Your task to perform on an android device: Show me the message sent by my friend Amelia Miller on the Messenger app.
Image 0: 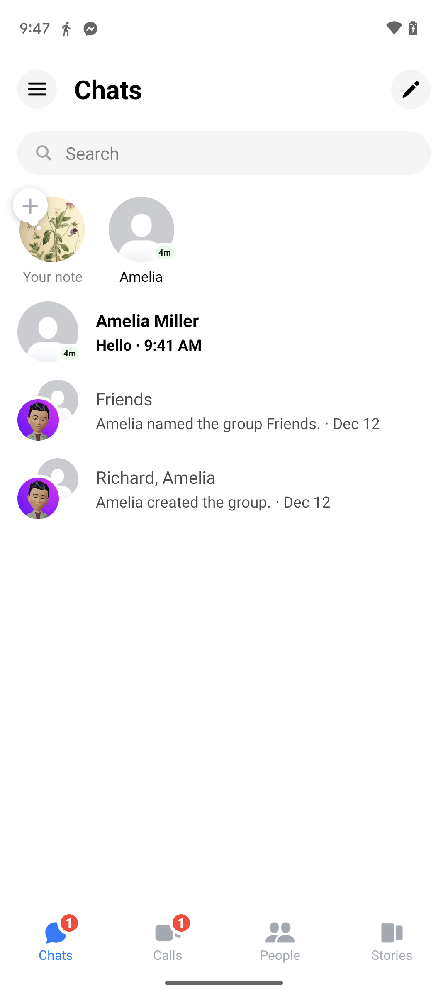
Click on the chat of Amelia Miller.
Step 0: click (263, 320)